Your task to perform on an android device: Snooze the reminder Birthday for 10 minutes in the Critical category
Image 0: 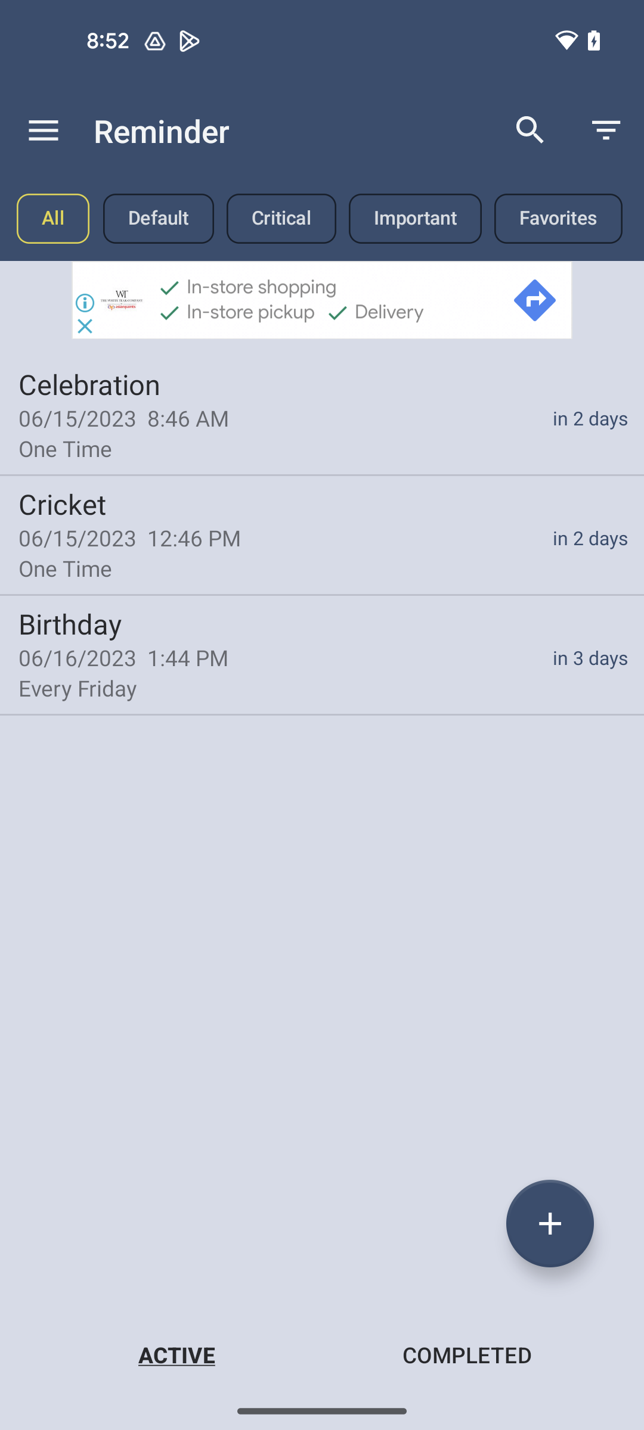
Click on Birthday reminder
Step 0: click (322, 654)
Image 1: 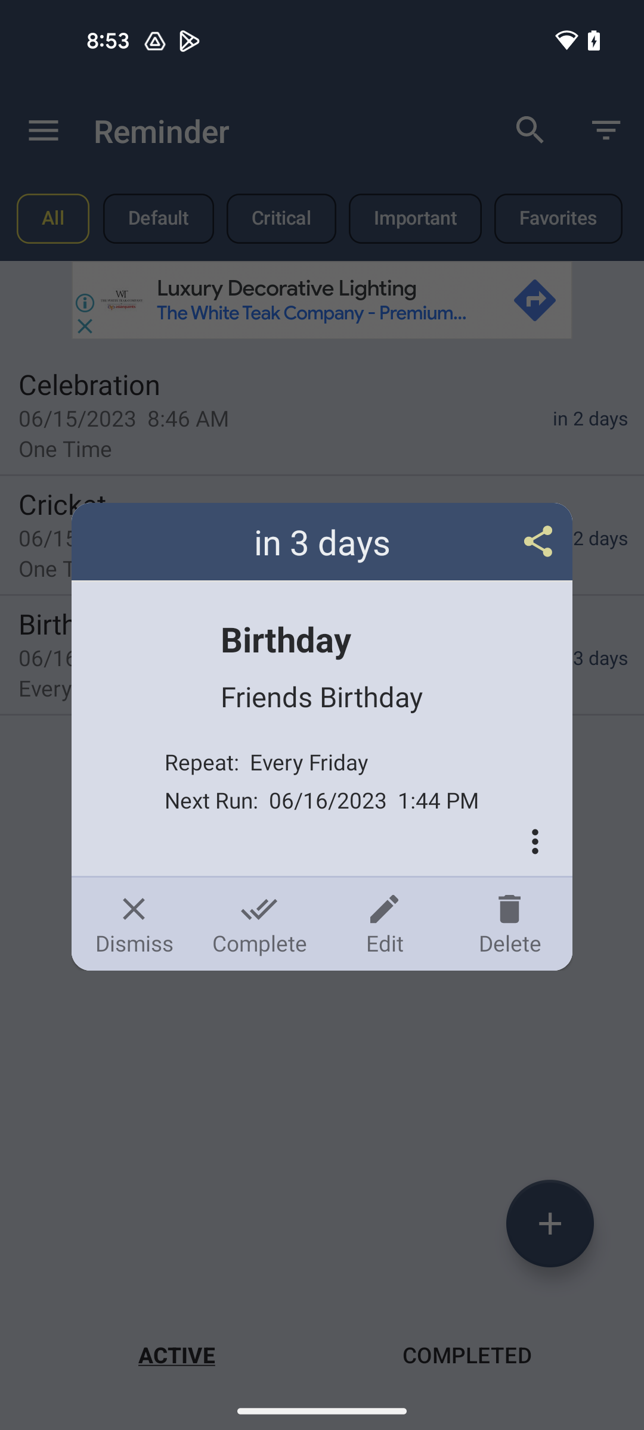
Click on Edit
Step 1: click (384, 924)
Image 2: 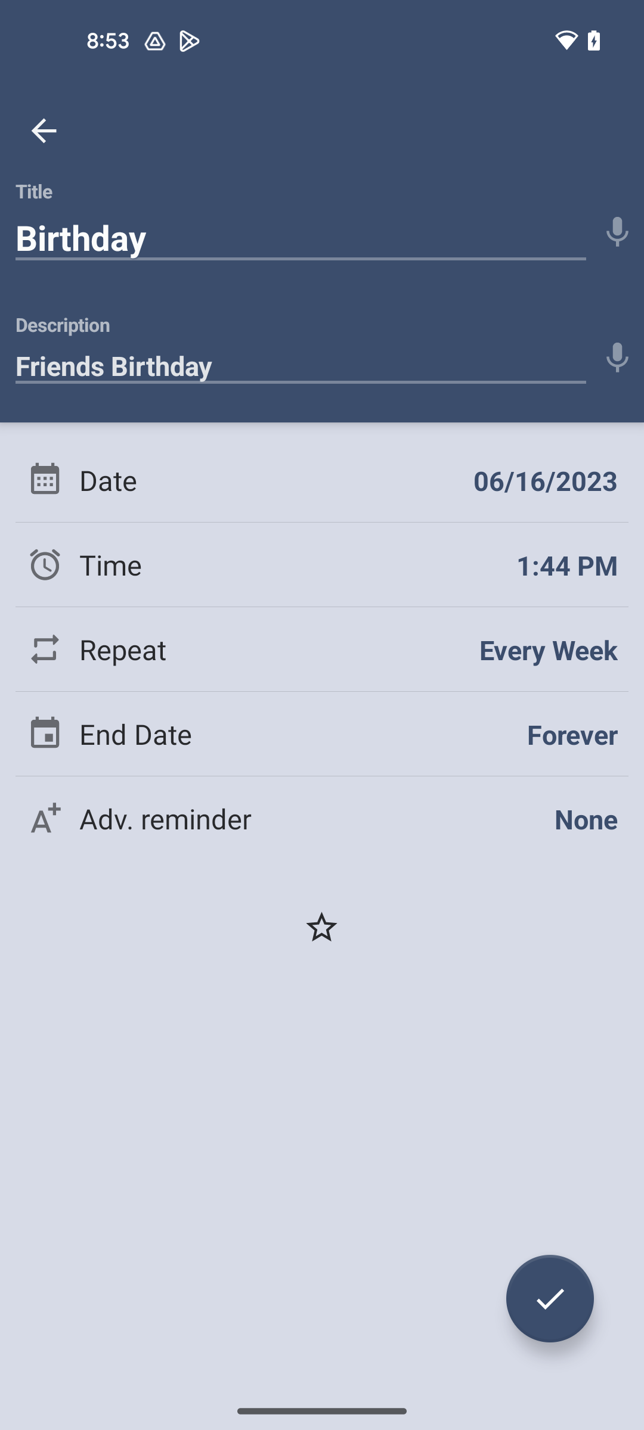
Click on star icon to view snooze category
Step 2: click (322, 926)
Image 3: 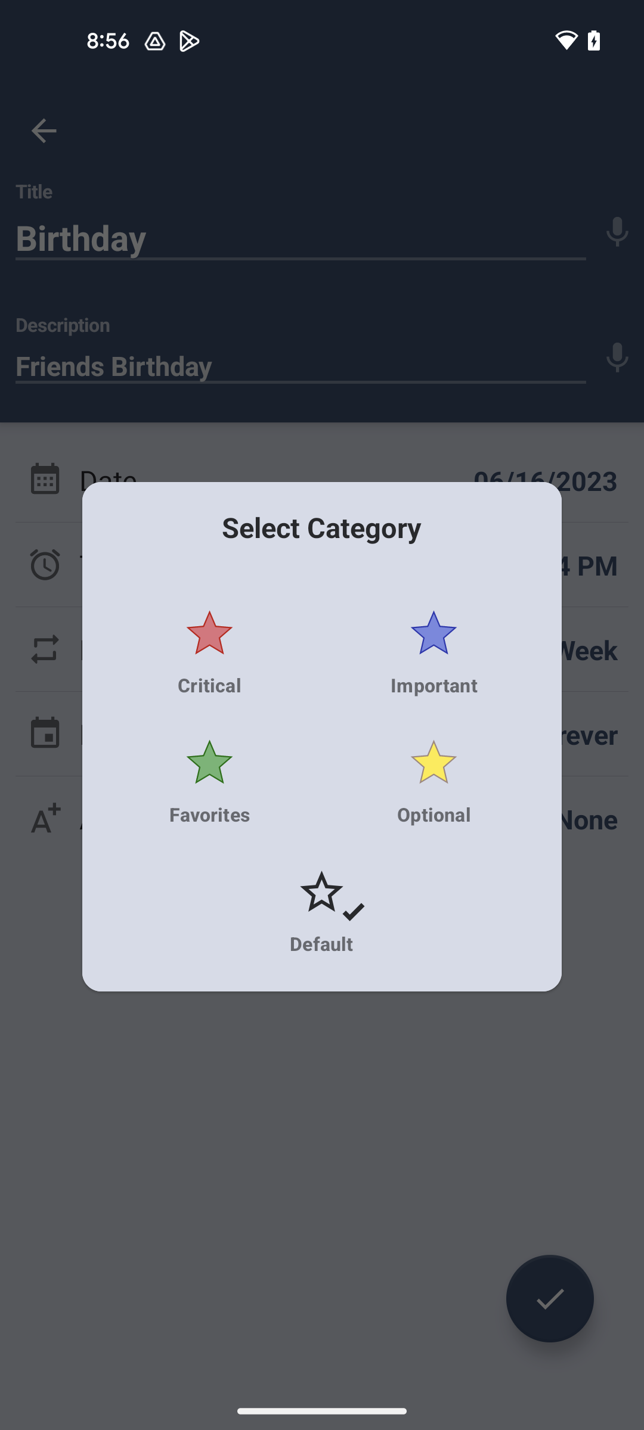
Click on Critical Category
Step 3: click (209, 652)
Image 4: 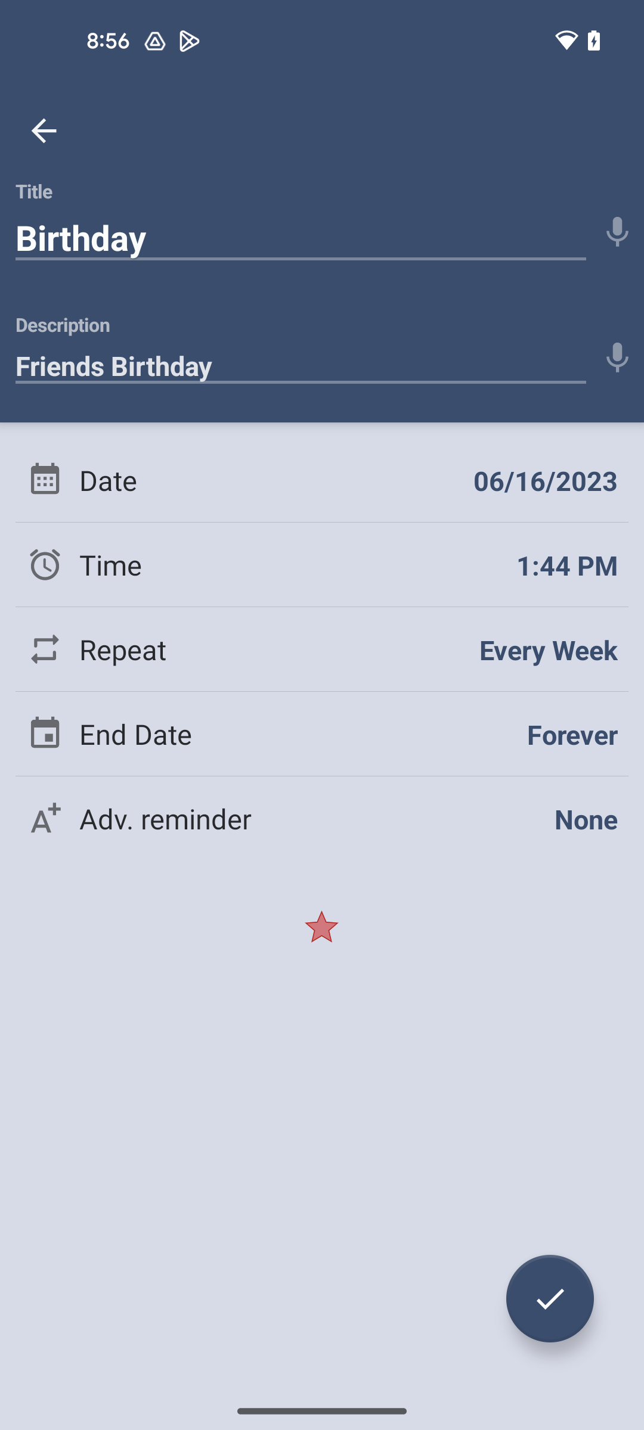
Click on the tick button at the bottom right corner
Step 4: click (550, 1298)